Your task to perform on an android device: In the Mindfulness app, I would like to listen to Meditation for sleep so i can have peaceful night rest.
Image 1: 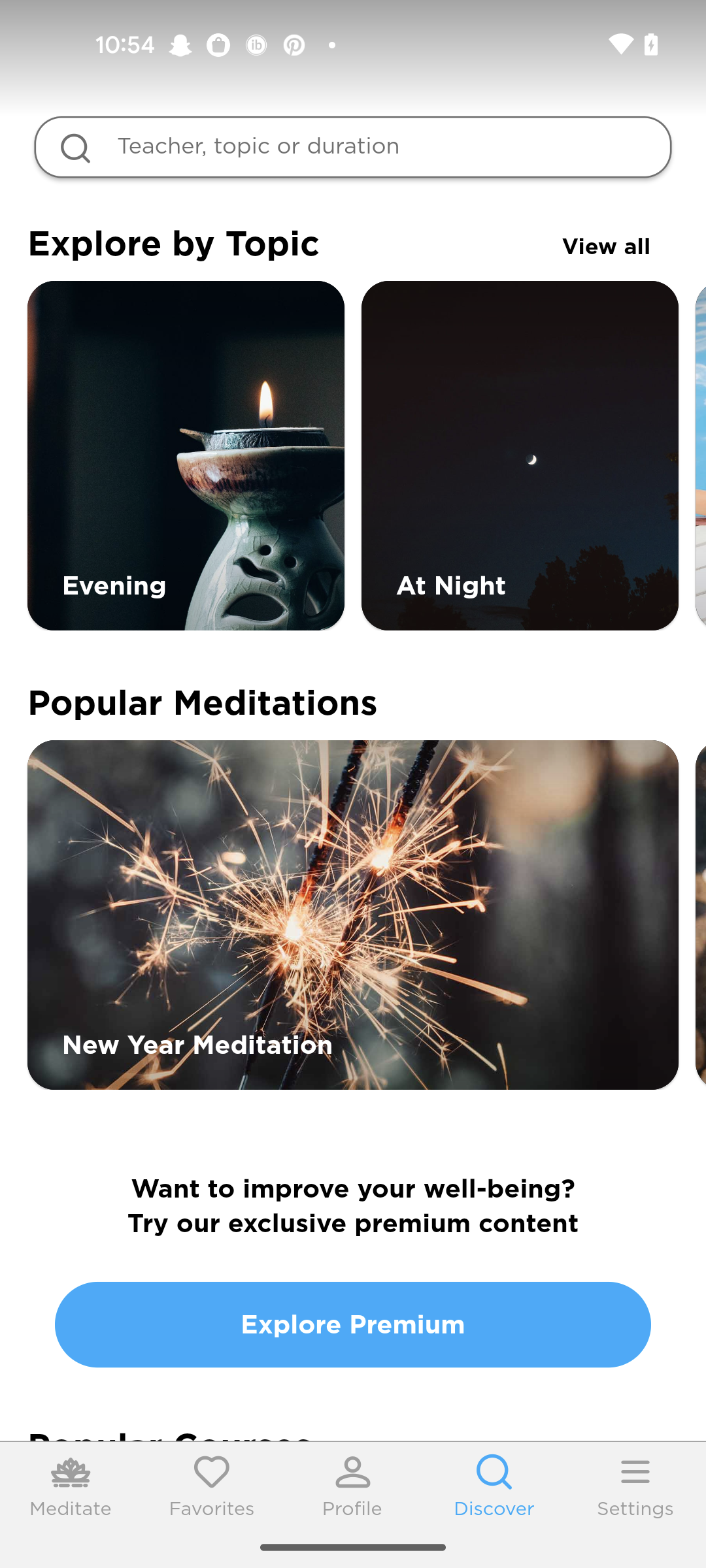
Click on the  search bar
Step 1: click (353, 147)
Image 2: 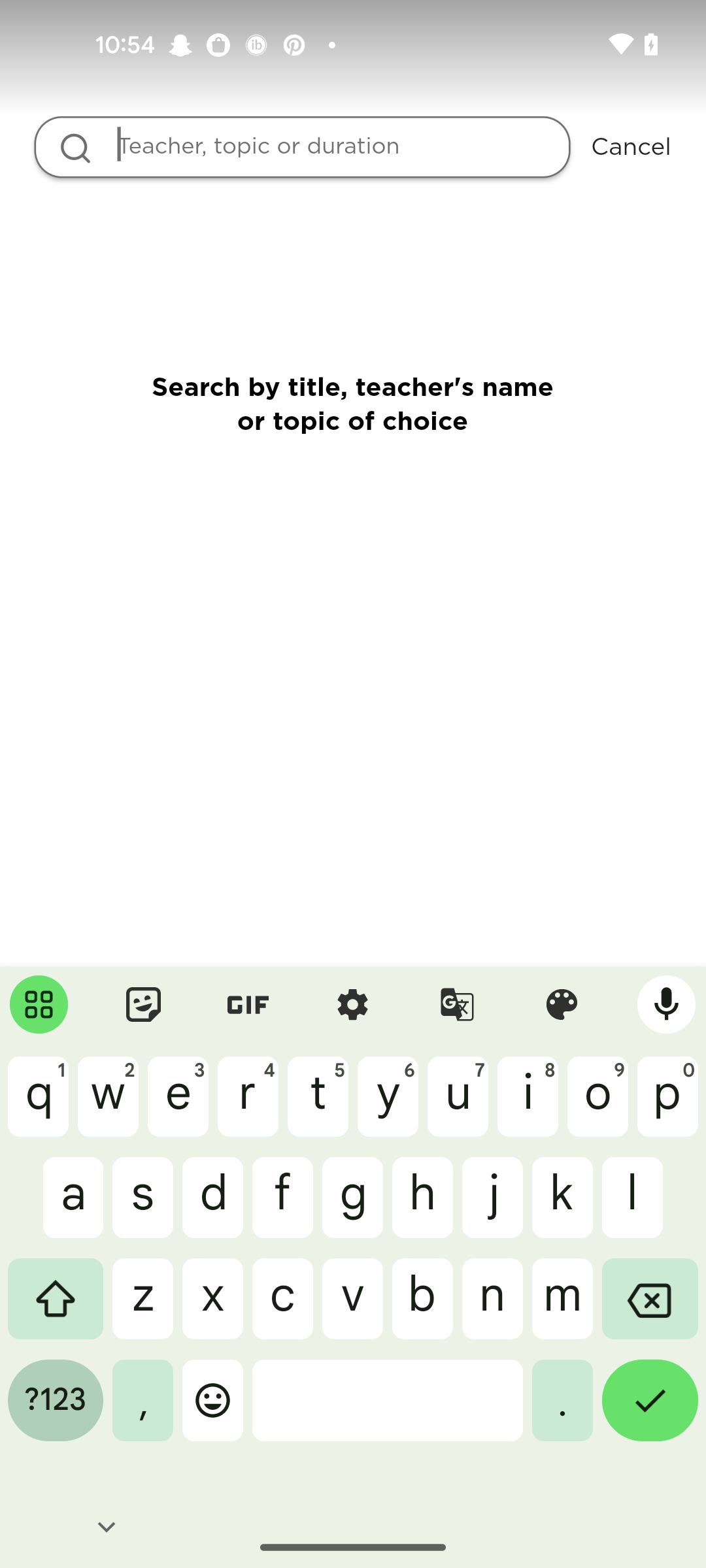
Enter a Meditation for sleep
Step 2: type "sleep"
Image 3: 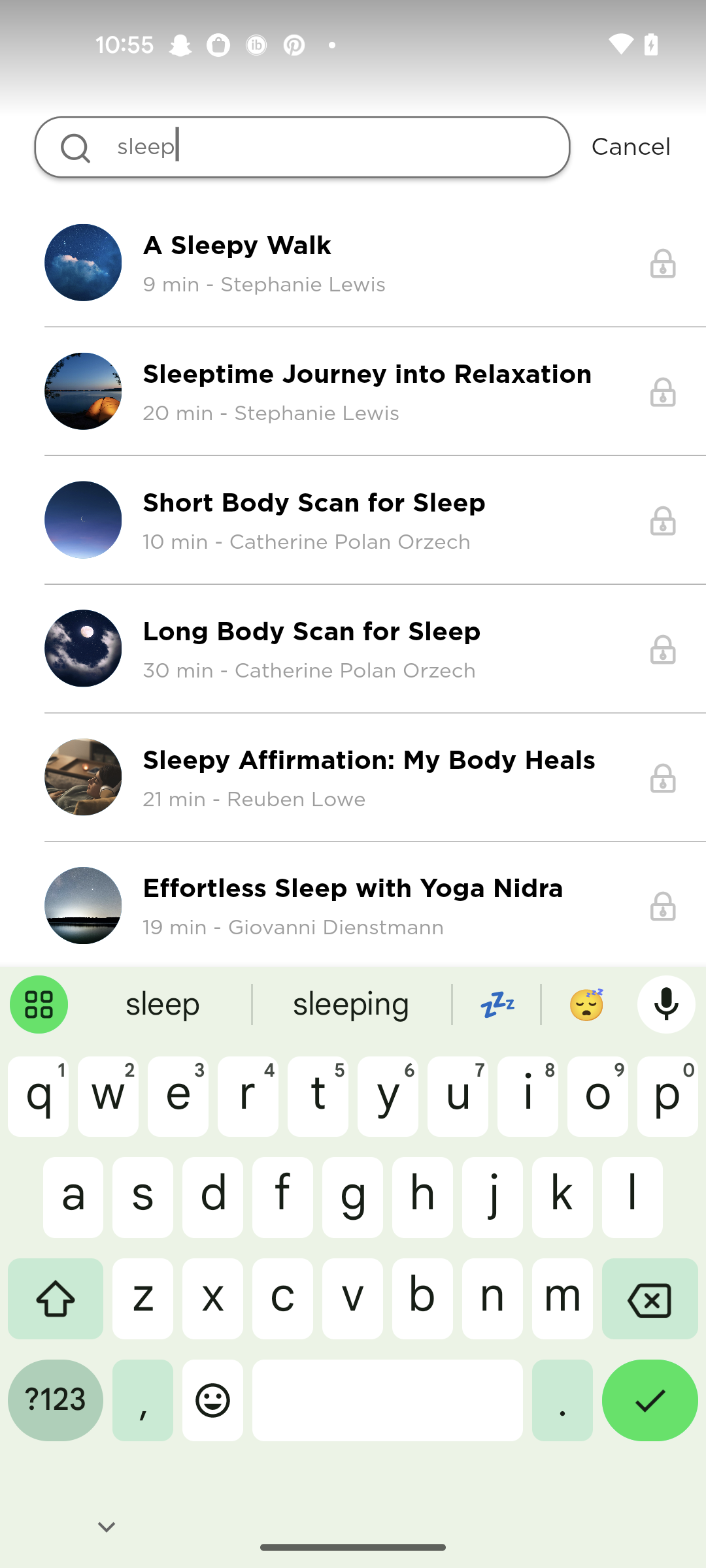
Click on the first result
Step 3: click (353, 263)
Image 4: 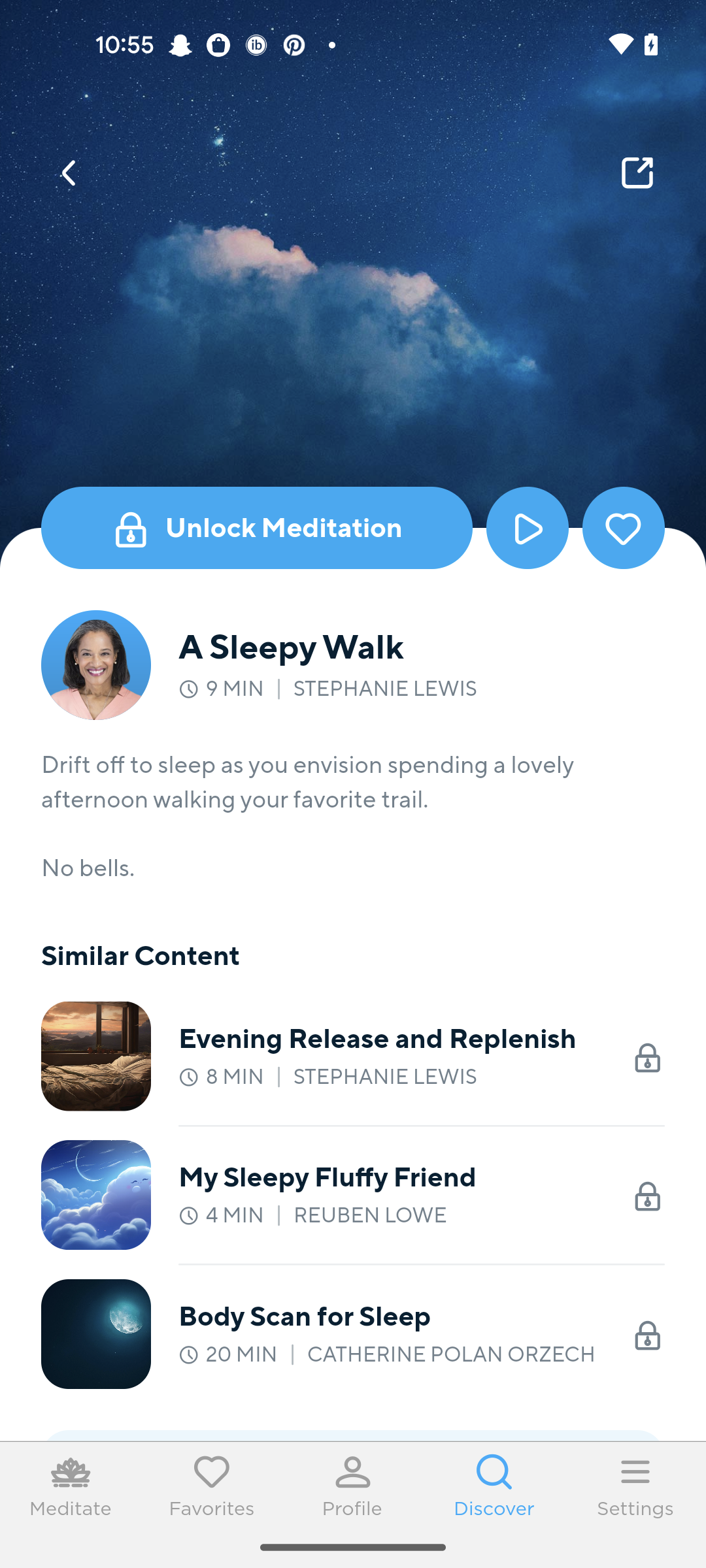
Click on the play button
Step 4: click (353, 721)